Your task to perform on an android device: Start a stopwatch and perform a single lap action after 5 minutes ,then stop watch 
Image 0: 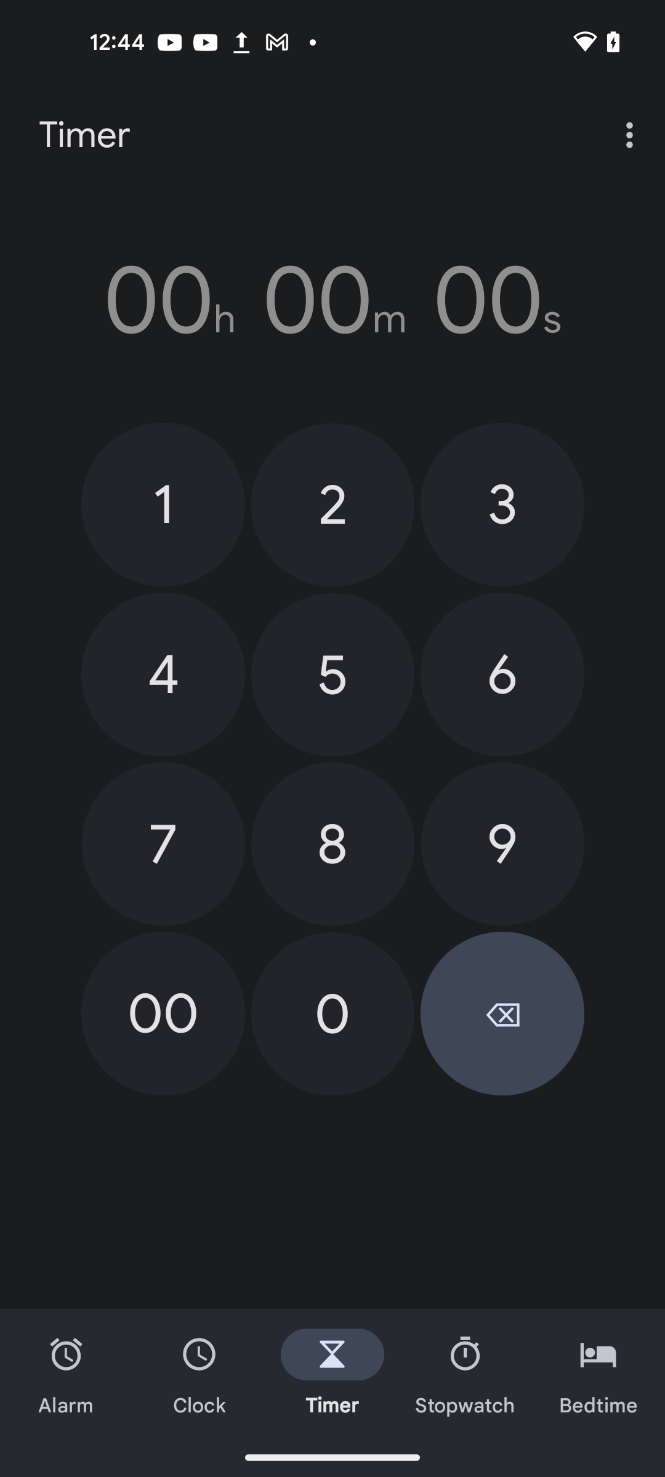
click on the stopwatch section at the bottom of the screen 
Step 0: click (465, 1374)
Image 1: 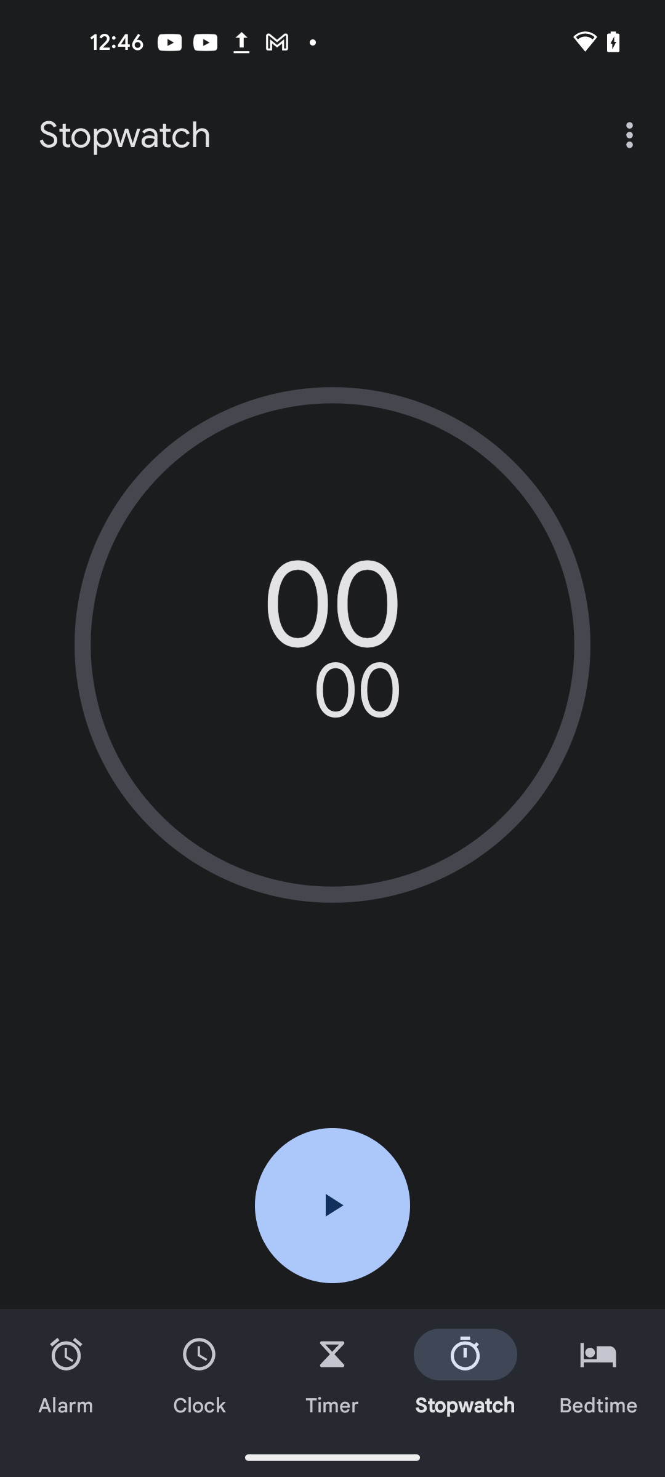
Click on the start button
Step 1: click (332, 1205)
Image 2: 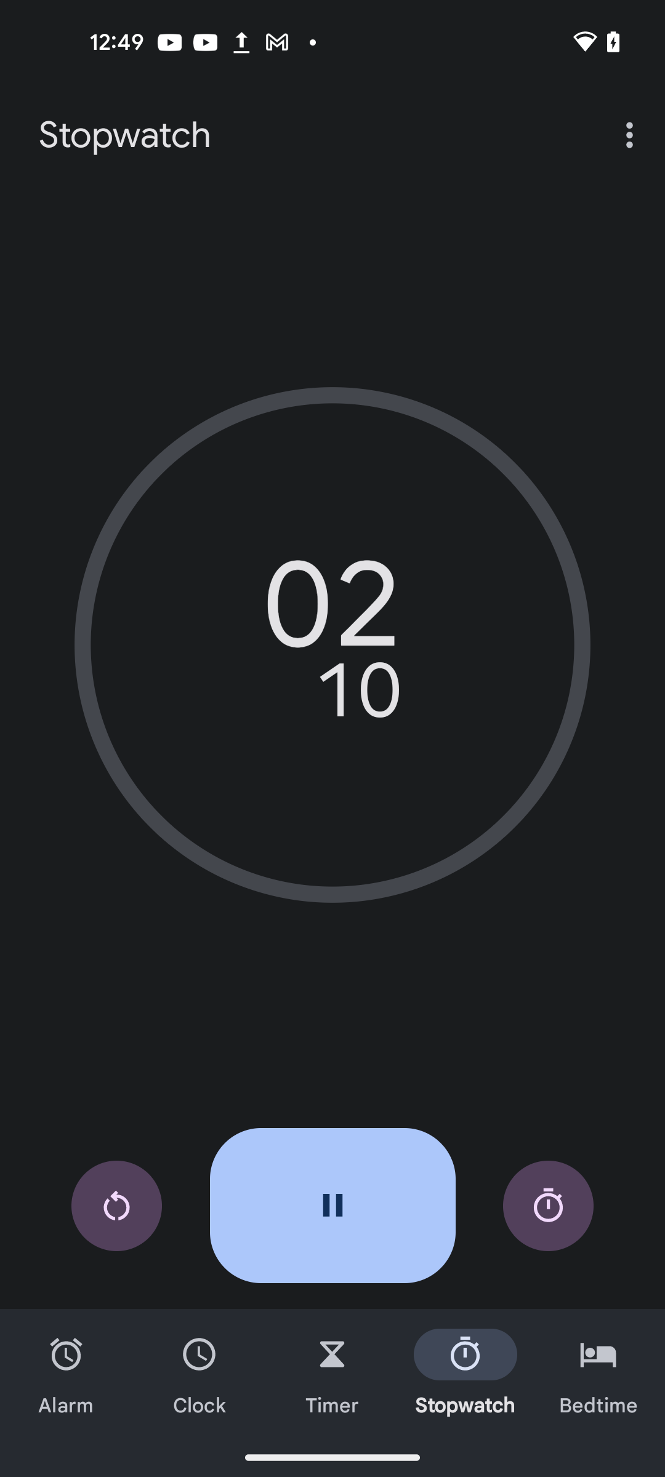
Click on the lap button after 5 minutes.
Step 2: click (548, 1206)
Image 3: 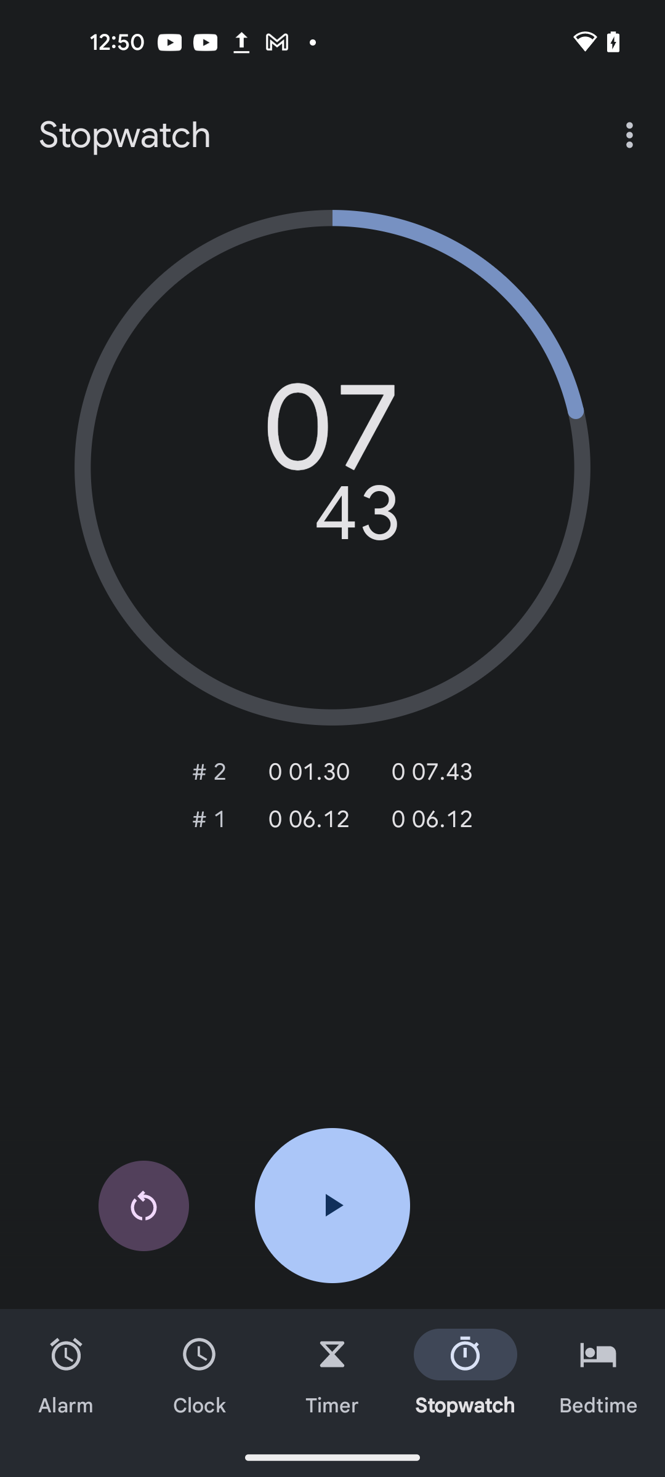
Click on the lap button after 5 minutes.
Step 3: wait
Image 4: 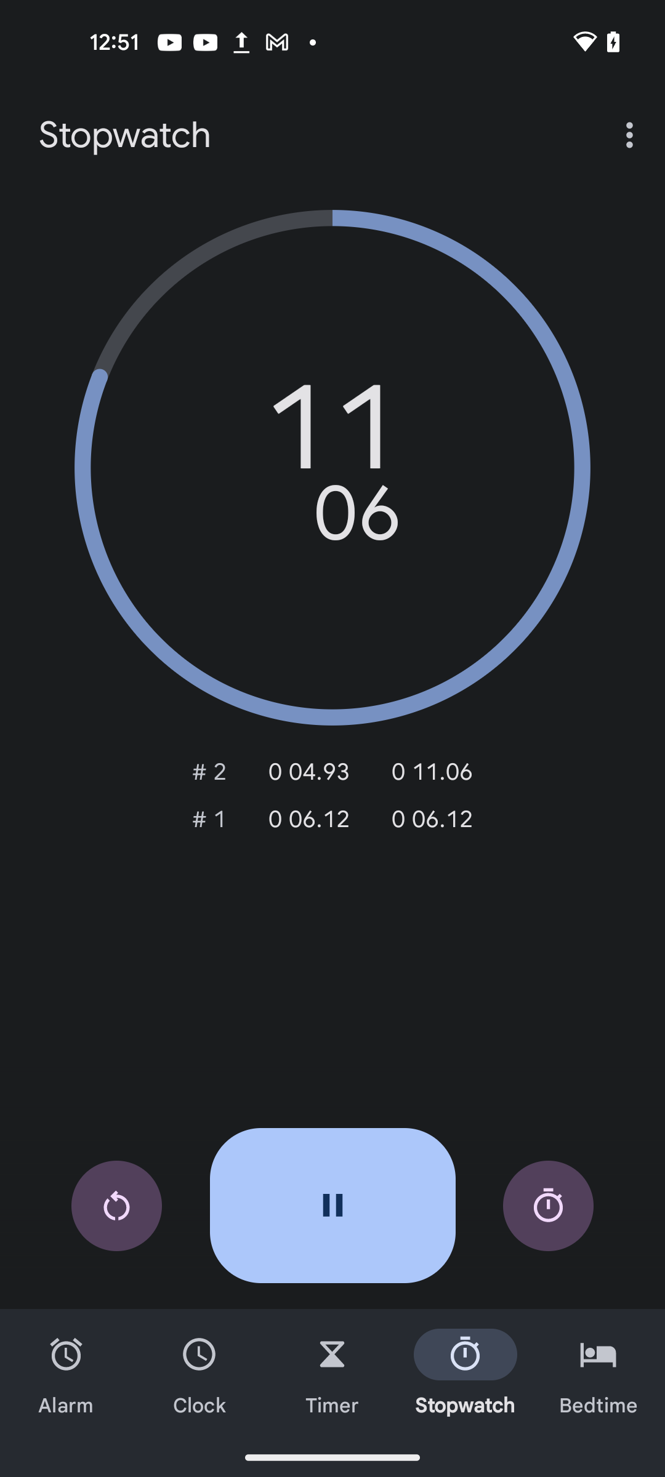
Click on the pause button
Step 4: click (332, 1205)
Image 5: 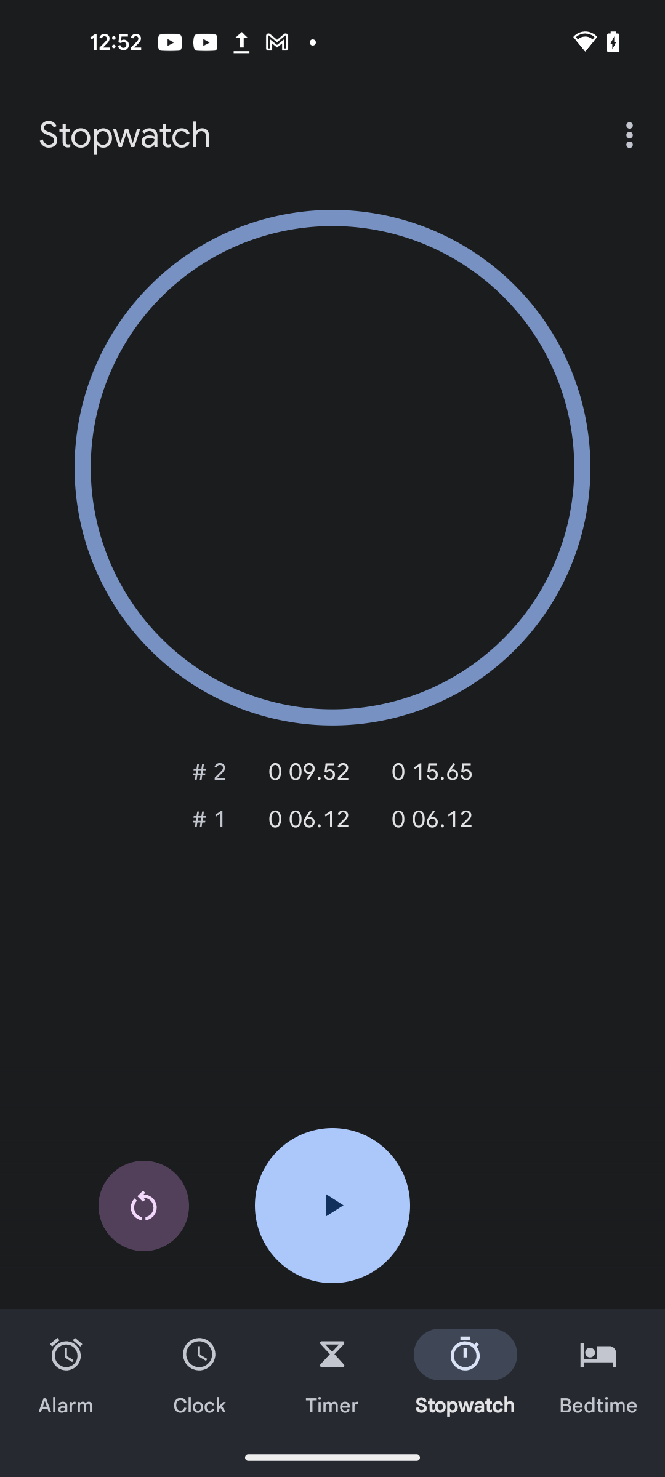
Click on the pause button
Step 5: wait